Your task to perform on an android device: I would like to get in touch with customer service to ask questions about dietary requirements.  
Image 0: 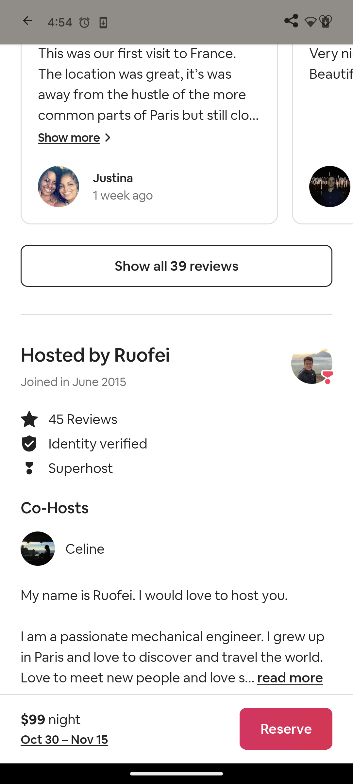
Go back to the previous page
Step 0: press back button
Image 1: 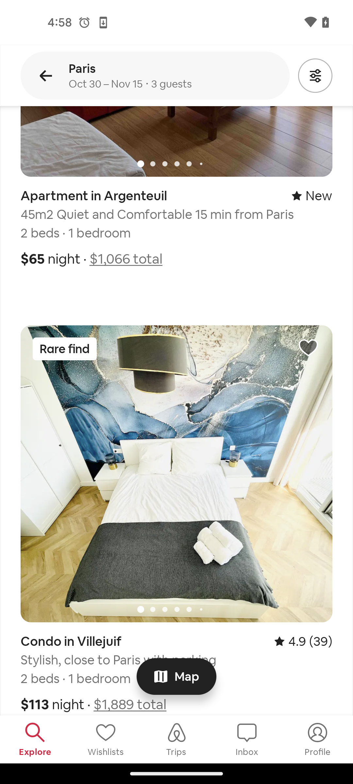
Tap on the profile option at the bottom right corner of the screen
Step 1: click (318, 752)
Image 2: 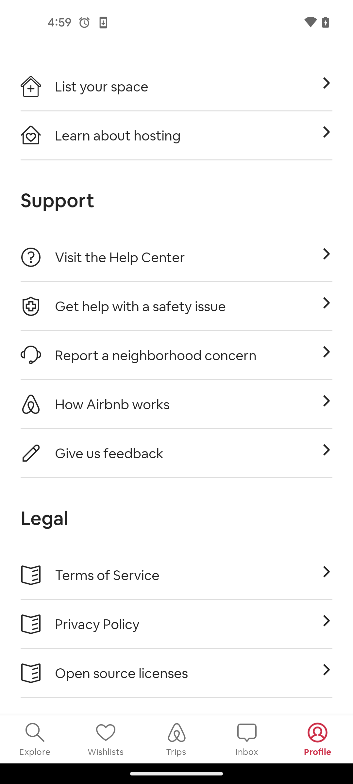
Tap on the visit the help center option
Step 2: click (120, 257)
Image 3: 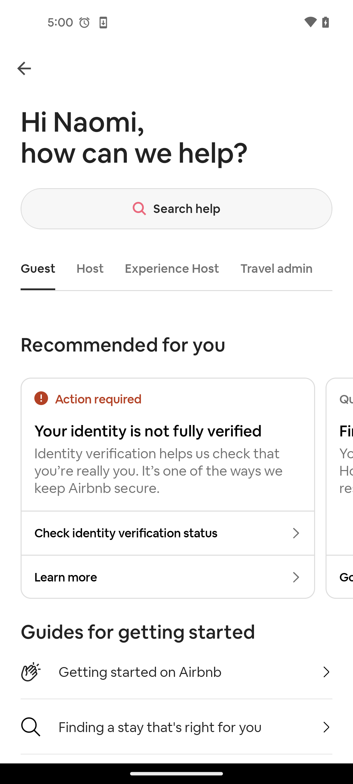
Swipe up to view contact us button
Step 3: scroll down
Image 4: 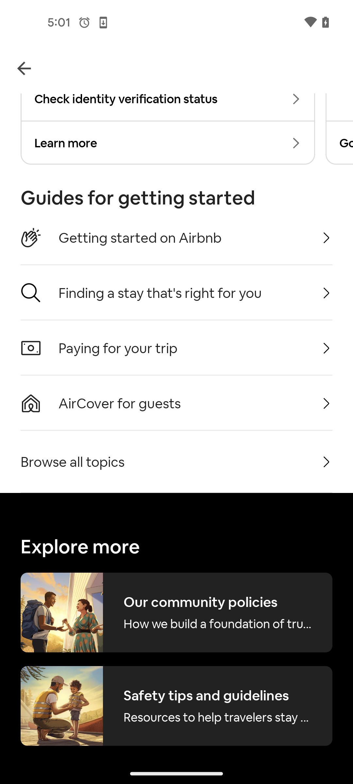
Swipe up to view contact us button
Step 4: scroll down
Image 5: 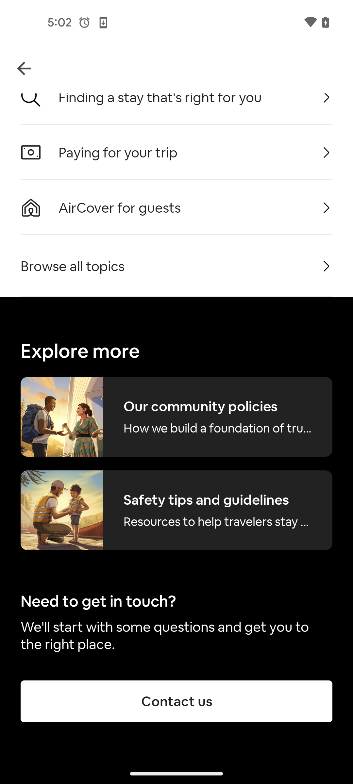
Tap on the contact us button at the bottom of the screen
Step 5: click (176, 701)
Image 6: 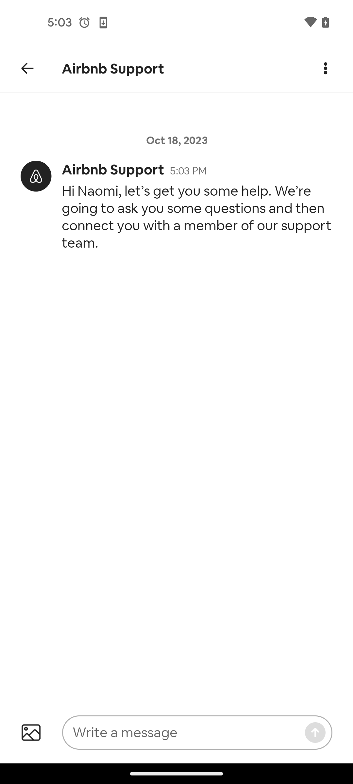
Tap on the text button at the bottom of the screen
Step 6: click (197, 732)
Image 7: 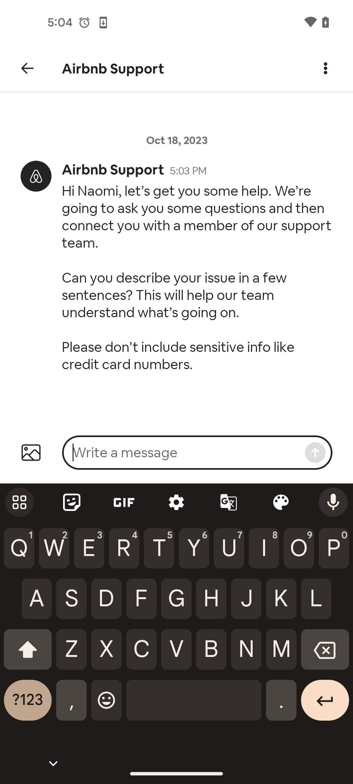
Type the text is your hotel provides dietary requirements
Step 7: type " is your hotel provides dietary requirements"
Image 8: 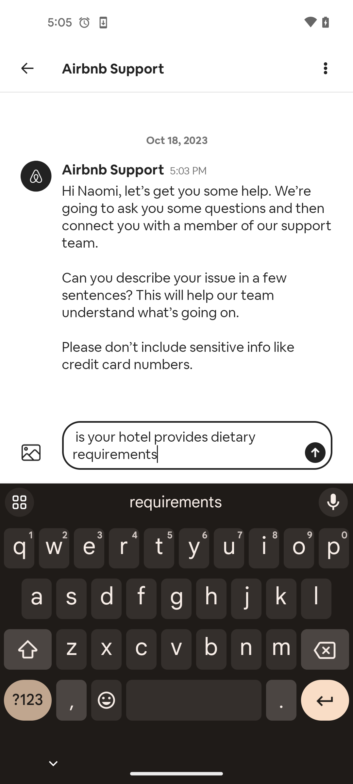
Tap on the up arrow
Step 8: click (315, 452)